Your task to perform on an android device: Find the K Swiss men's tennis shoes in size 8.5 on the temu app.
Image 0: 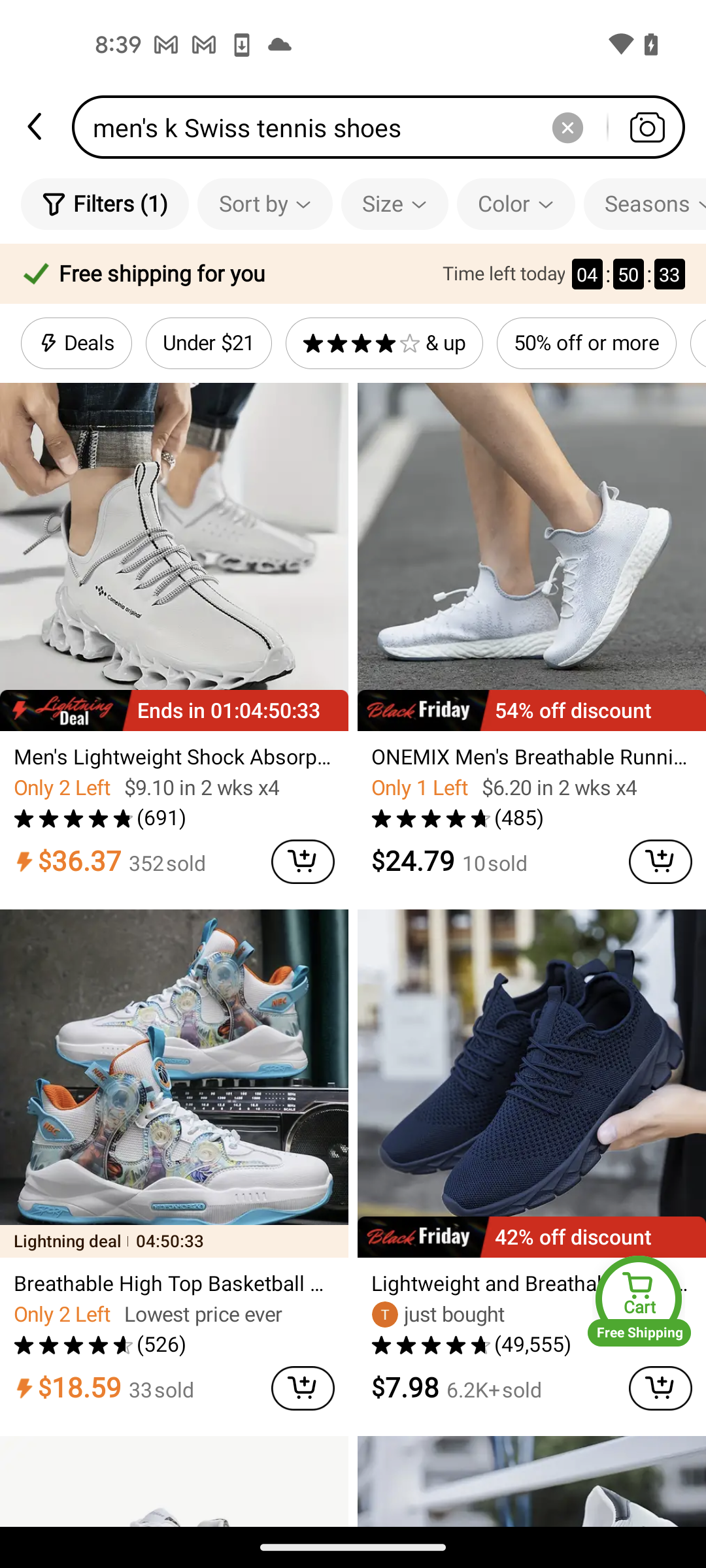
Tap on the filters option
Step 0: click (120, 204)
Image 1: 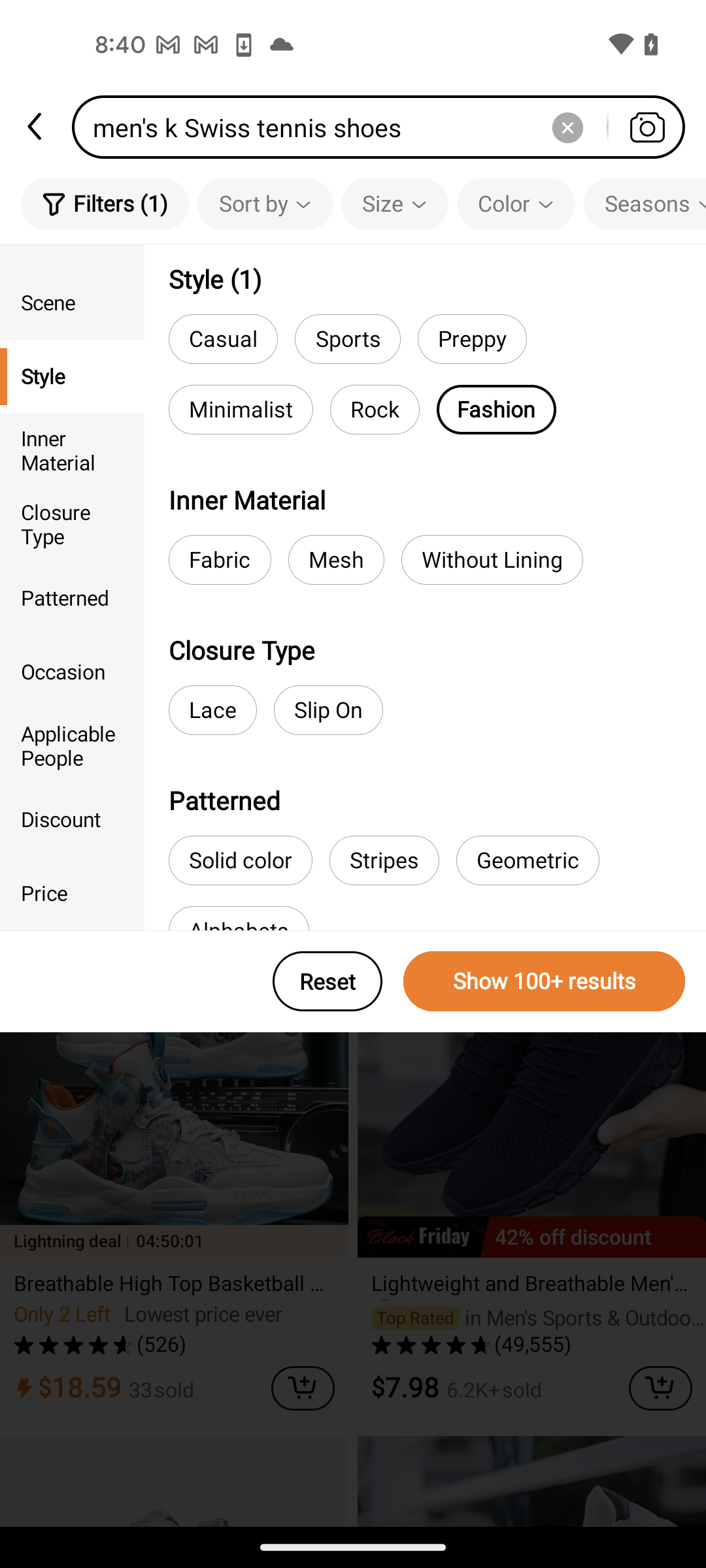
Swipe down to view the size option
Step 1: scroll up
Image 2: 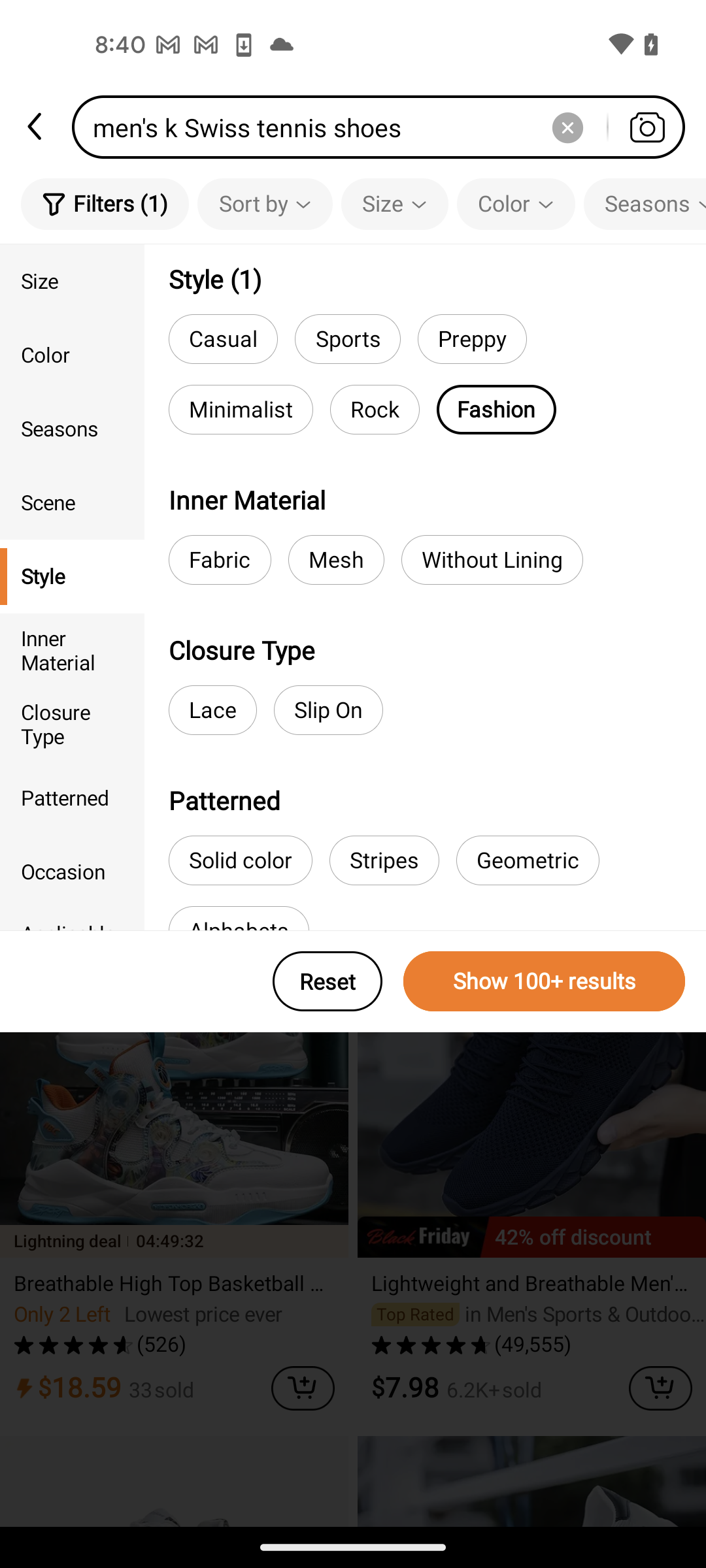
Tap on the size option
Step 2: click (72, 281)
Image 3: 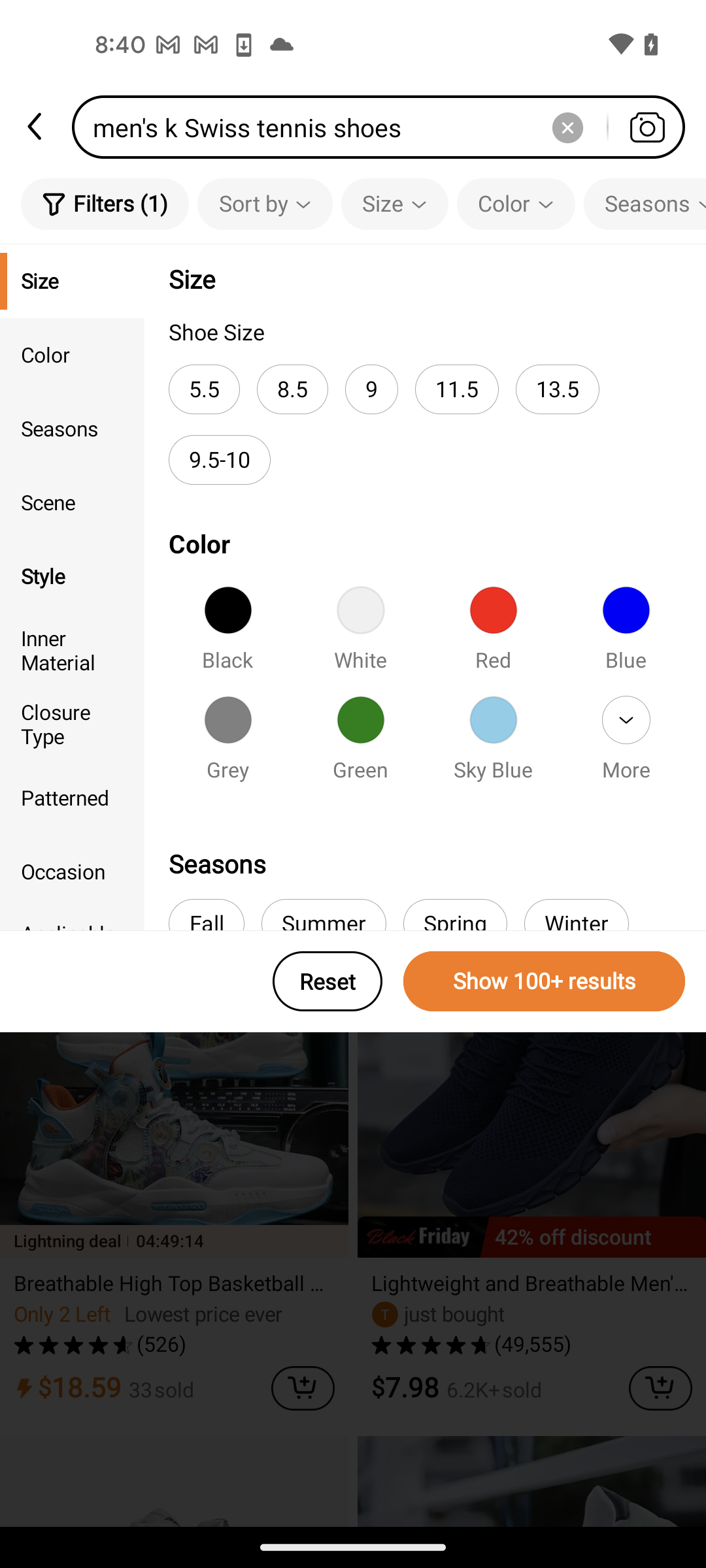
Select the 8.5 size option
Step 3: click (292, 389)
Image 4: 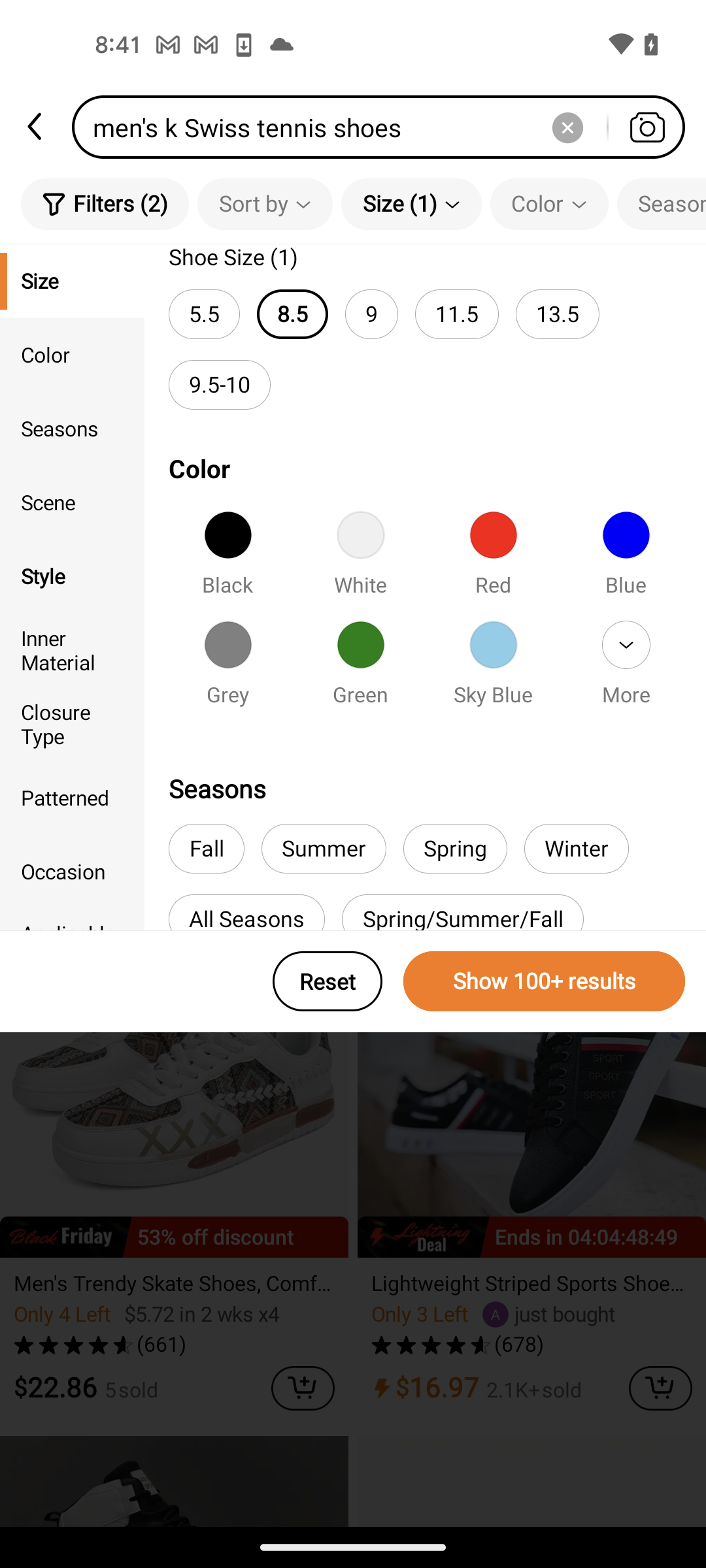
Tap on the show 100+results button
Step 4: click (544, 981)